Your task to perform on an android device: Unstar the latest email from Vimeo, as its important work is complete.
Image 0: 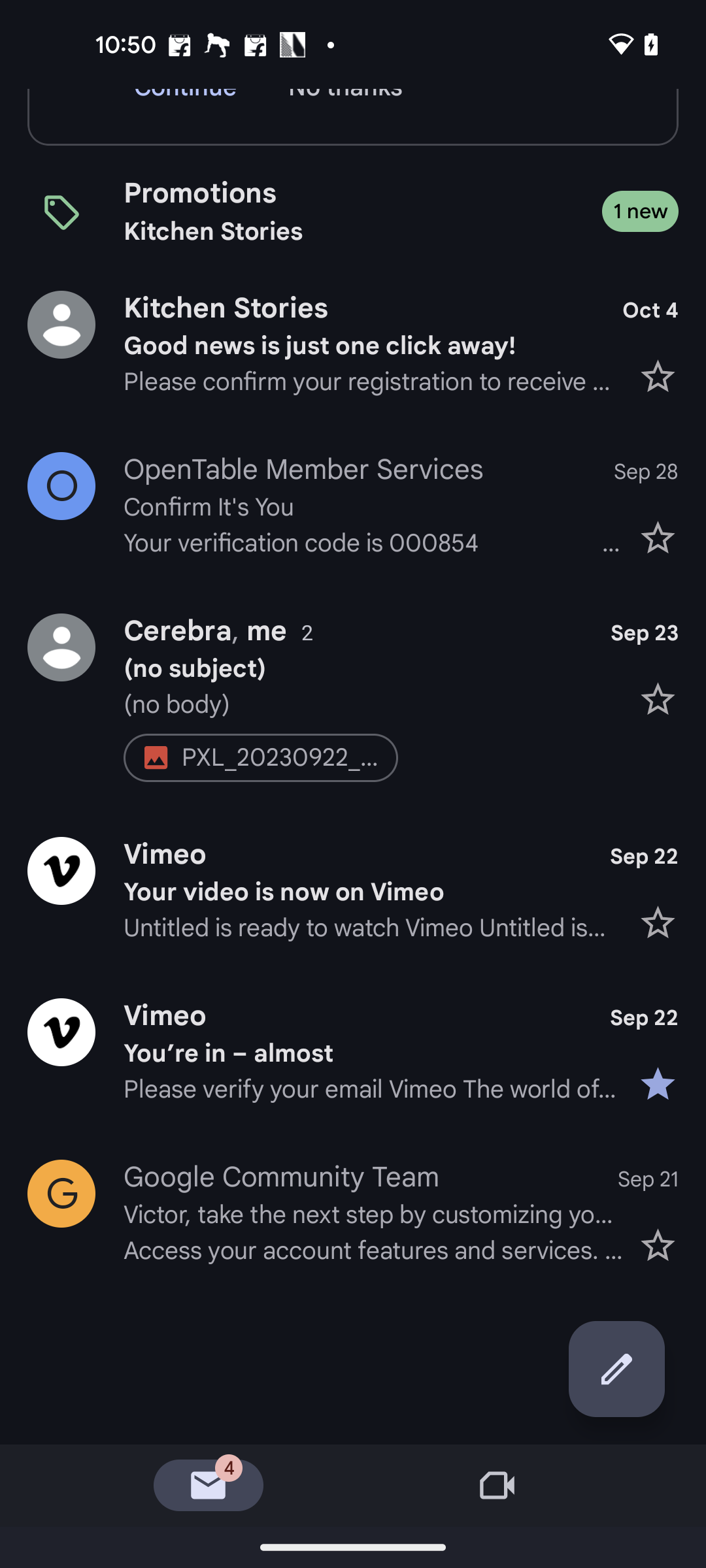
Click on the Star icon of the Vimeo second mail
Step 0: click (353, 1051)